Your task to perform on an android device: The product specification for the 10-Piece Magnetic Screwdrivers Set, 5 Phillips and 5 Slotted, can be viewed via the Ubuy app.
Image 0: 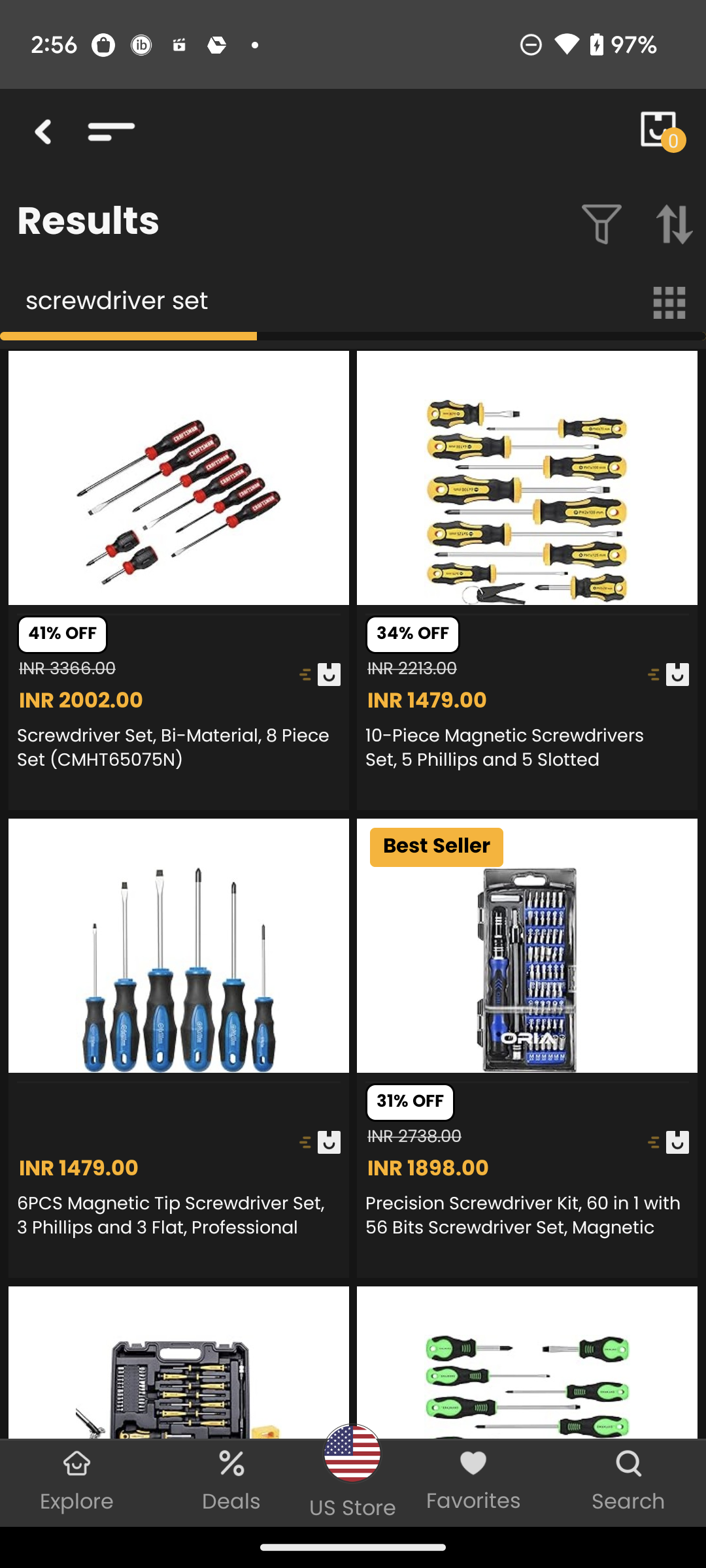
Click on the 0-Piece Magnetic Screwdrivers Set, 5 Phillips and 5 Slotted
Step 0: click (482, 520)
Image 1: 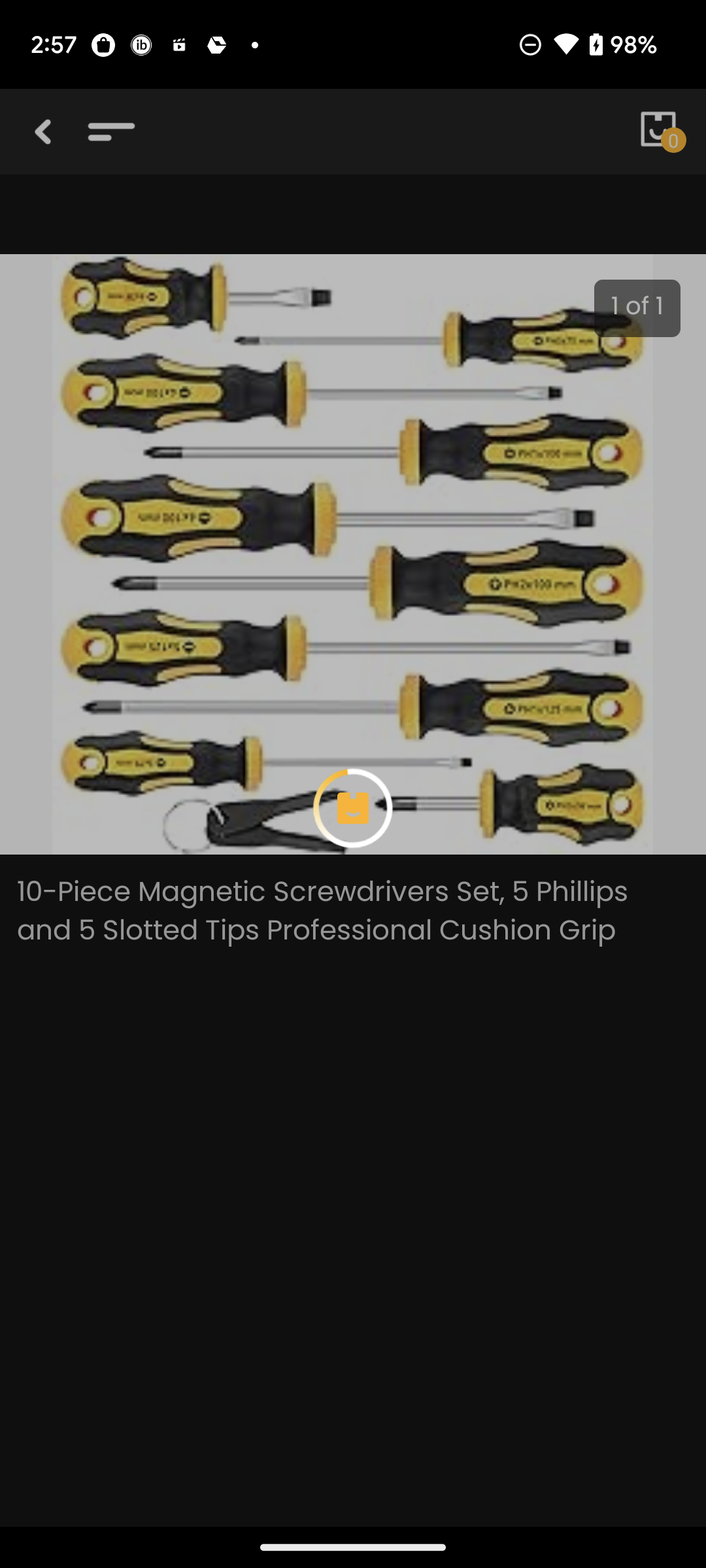
Click on the 0-Piece Magnetic Screwdrivers Set, 5 Phillips and 5 Slotted
Step 1: wait
Image 2: 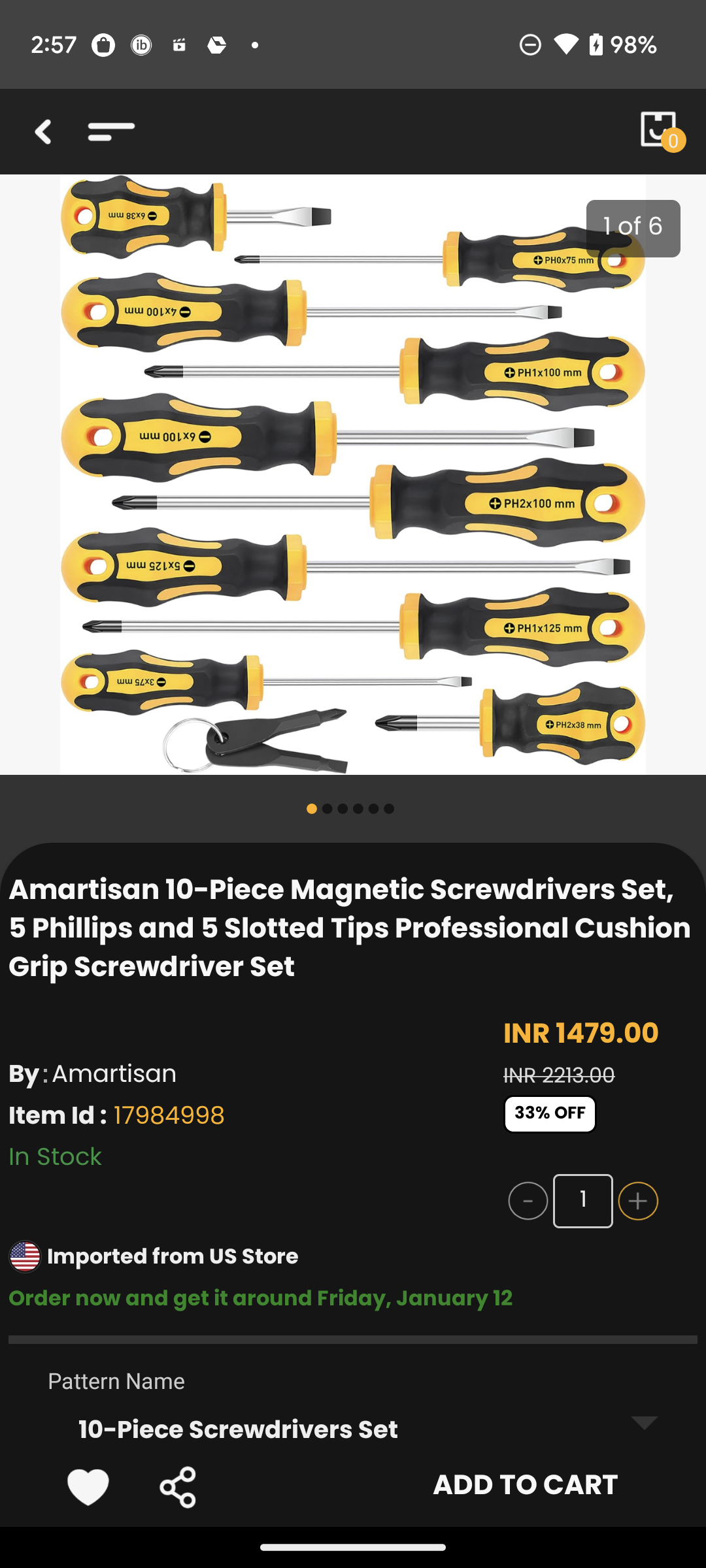
swipe up for product specification
Step 2: scroll down
Image 3: 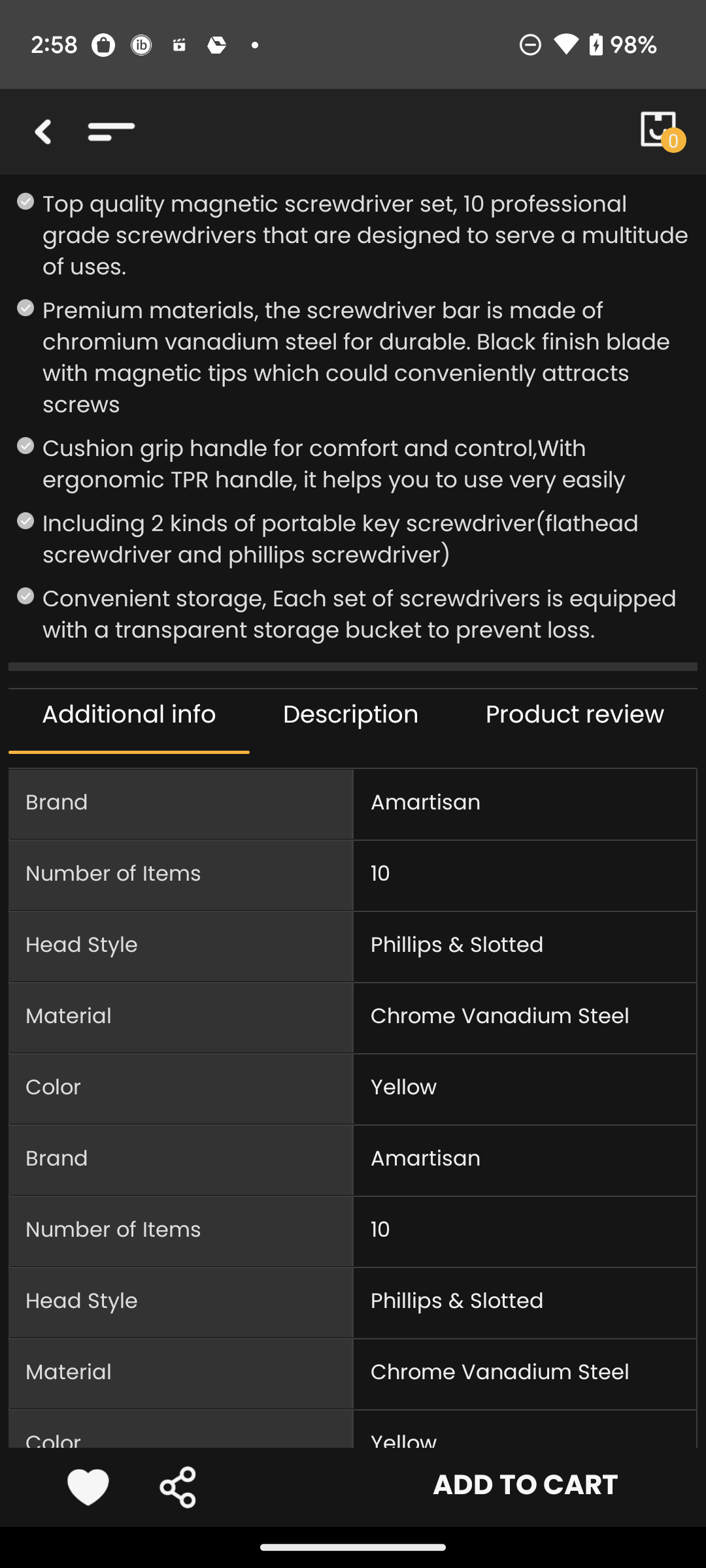
swipe up for product specification
Step 3: scroll down